Your task to perform on an android device: I want to send a voice message to Natalie, so send a voice note to Natalie Larson in the Messenger app.
Image 0: 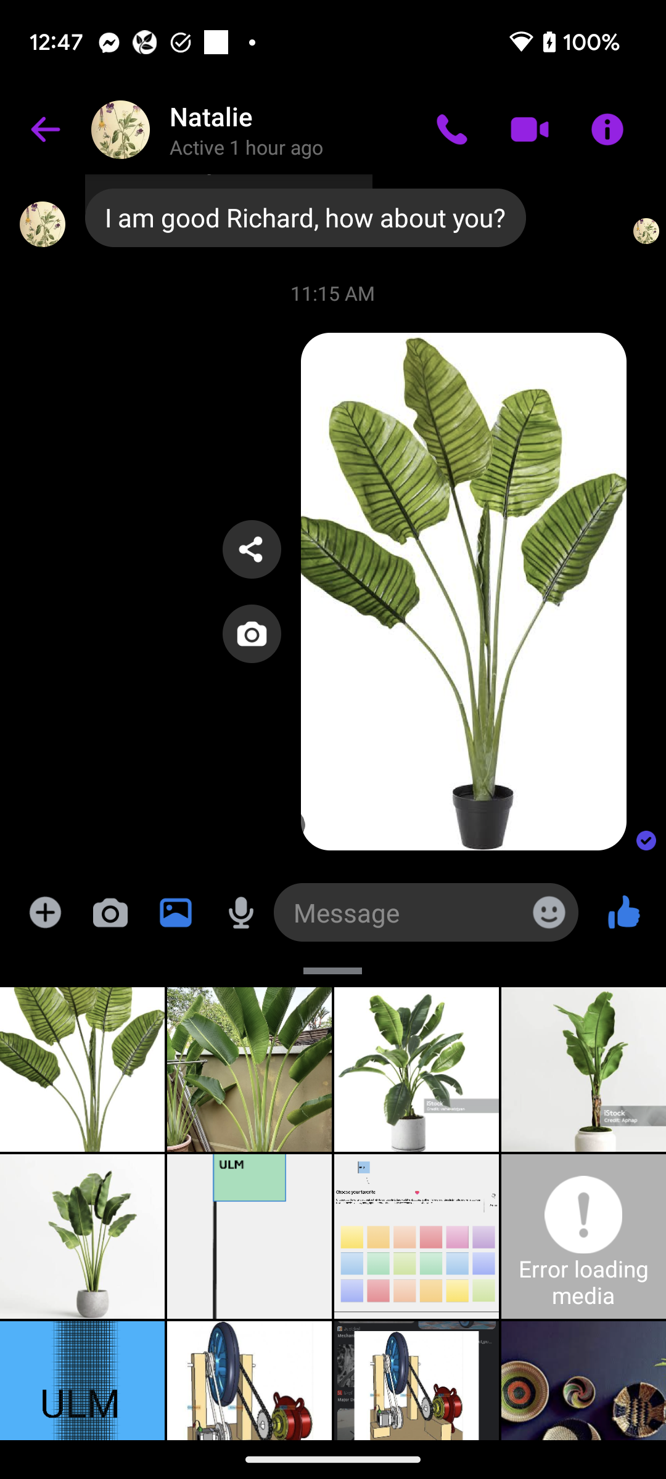
Click on the mic icon to record a voice note.
Step 0: click (240, 912)
Image 1: 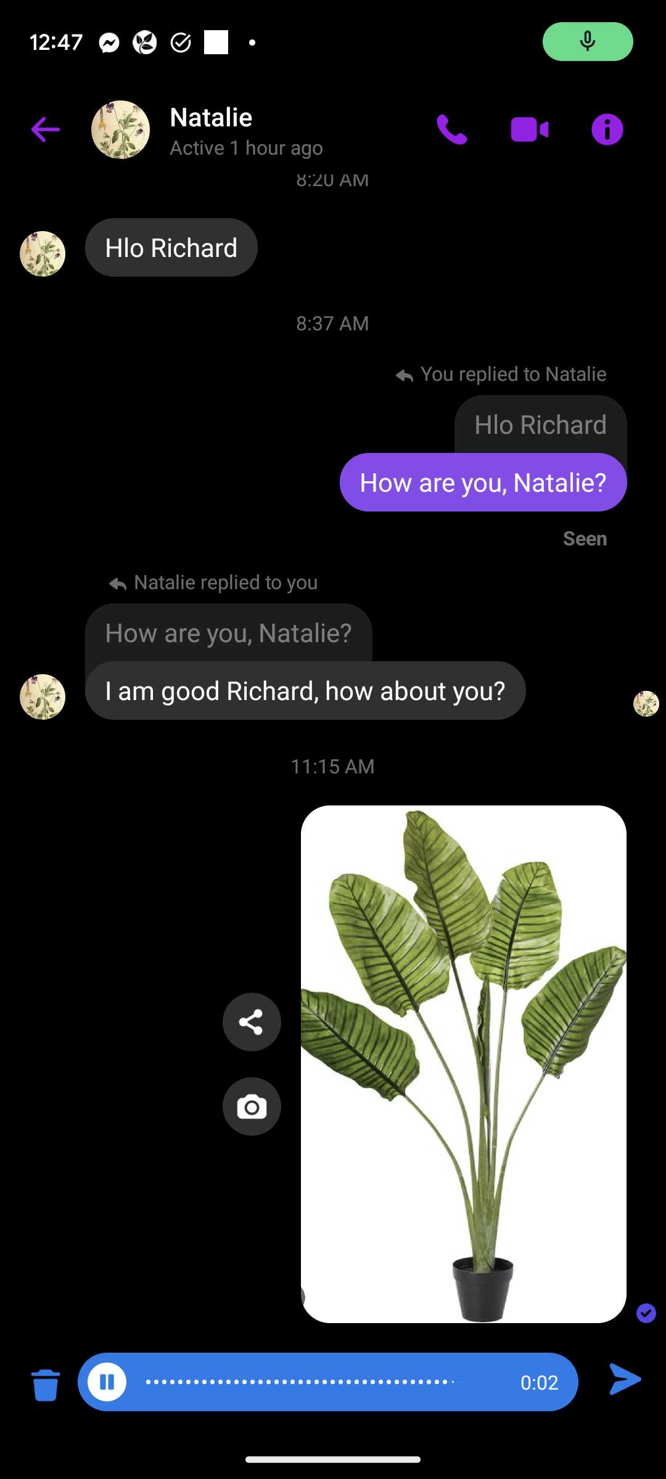
Click on the send icon at the bottom right corner of the screen to send this voice note.
Step 1: click (628, 1382)
Image 2: 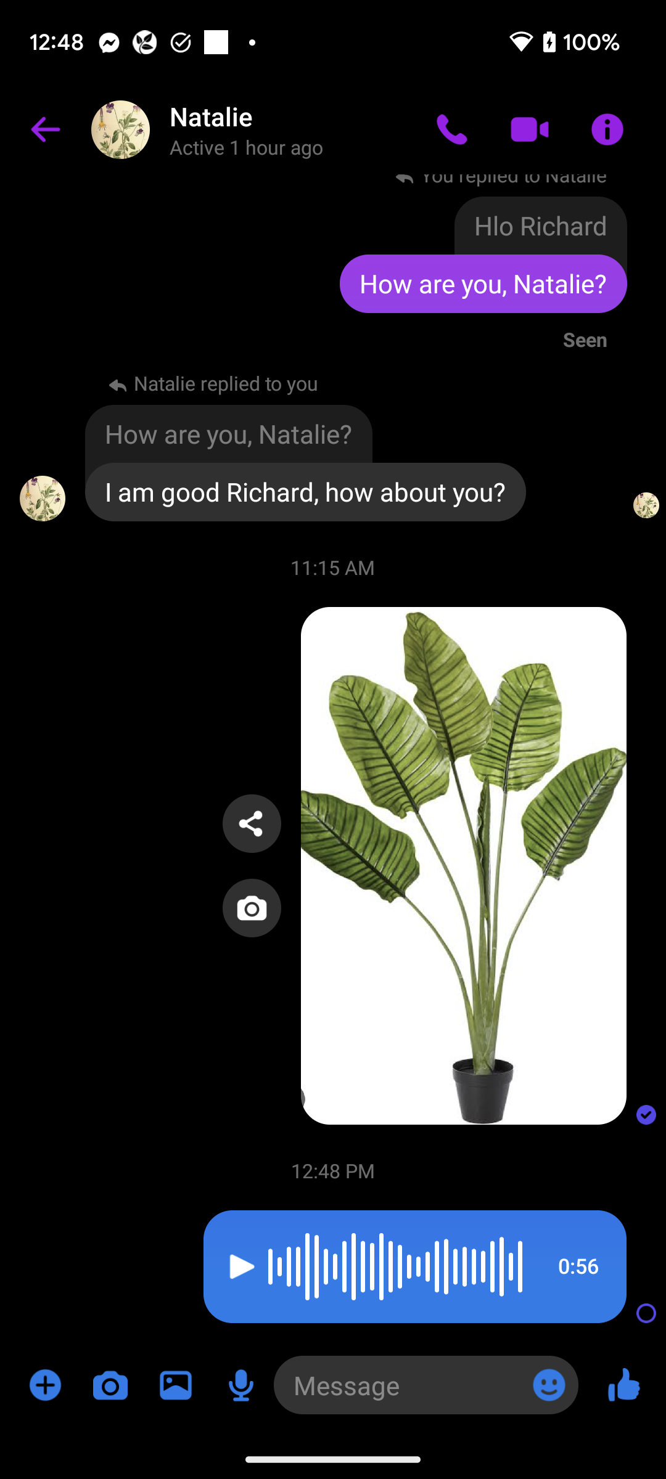
Click on the send icon at the bottom right corner of the screen to send this voice note.
Step 2: wait